Your task to perform on an android device: In the global clock, I want to add a new city in addition to Madrid.
Image 0: 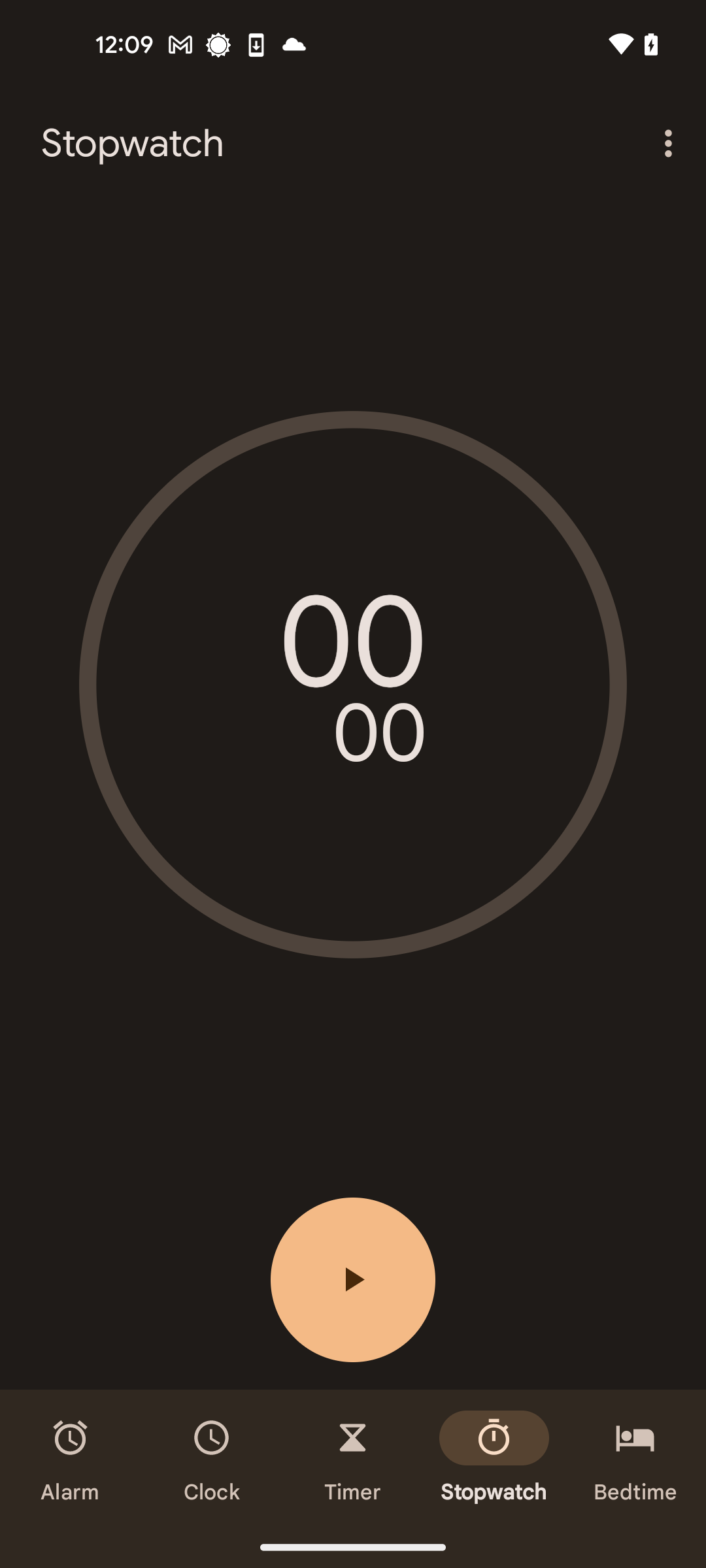
Tap on the clock section at the bottom of the screen
Step 0: click (212, 1458)
Image 1: 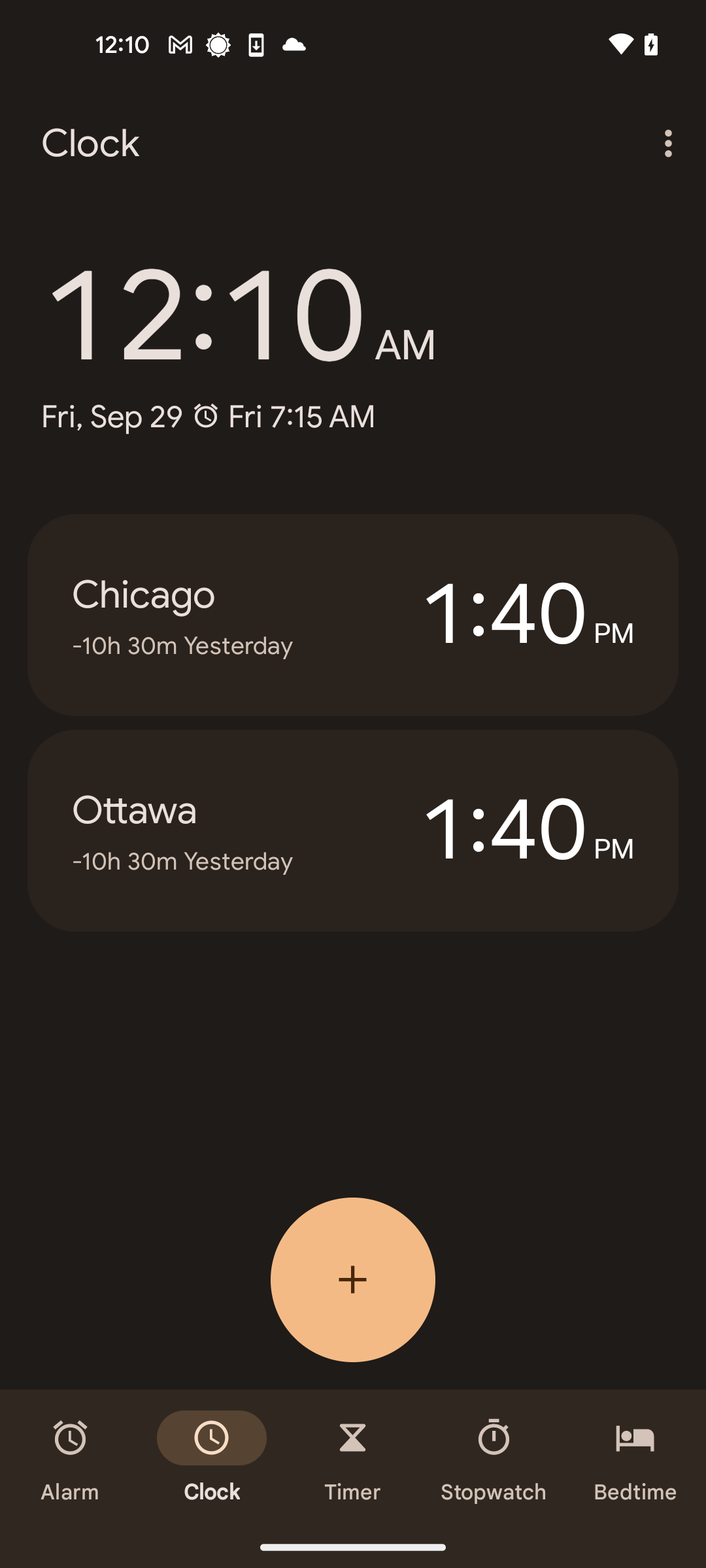
Tap on the plus button
Step 1: click (353, 1279)
Image 2: 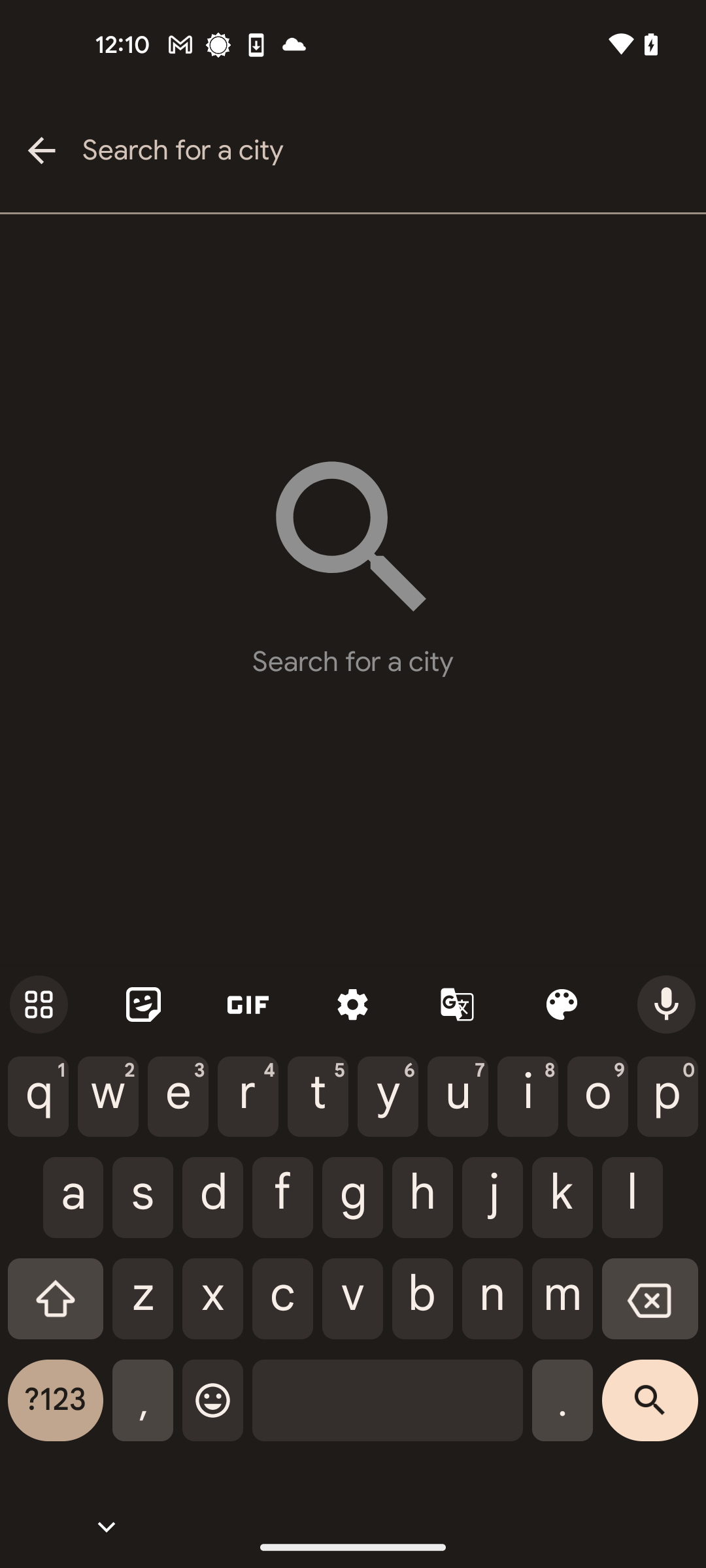
Type the text Madrid
Step 2: type "Madrid"
Image 3: 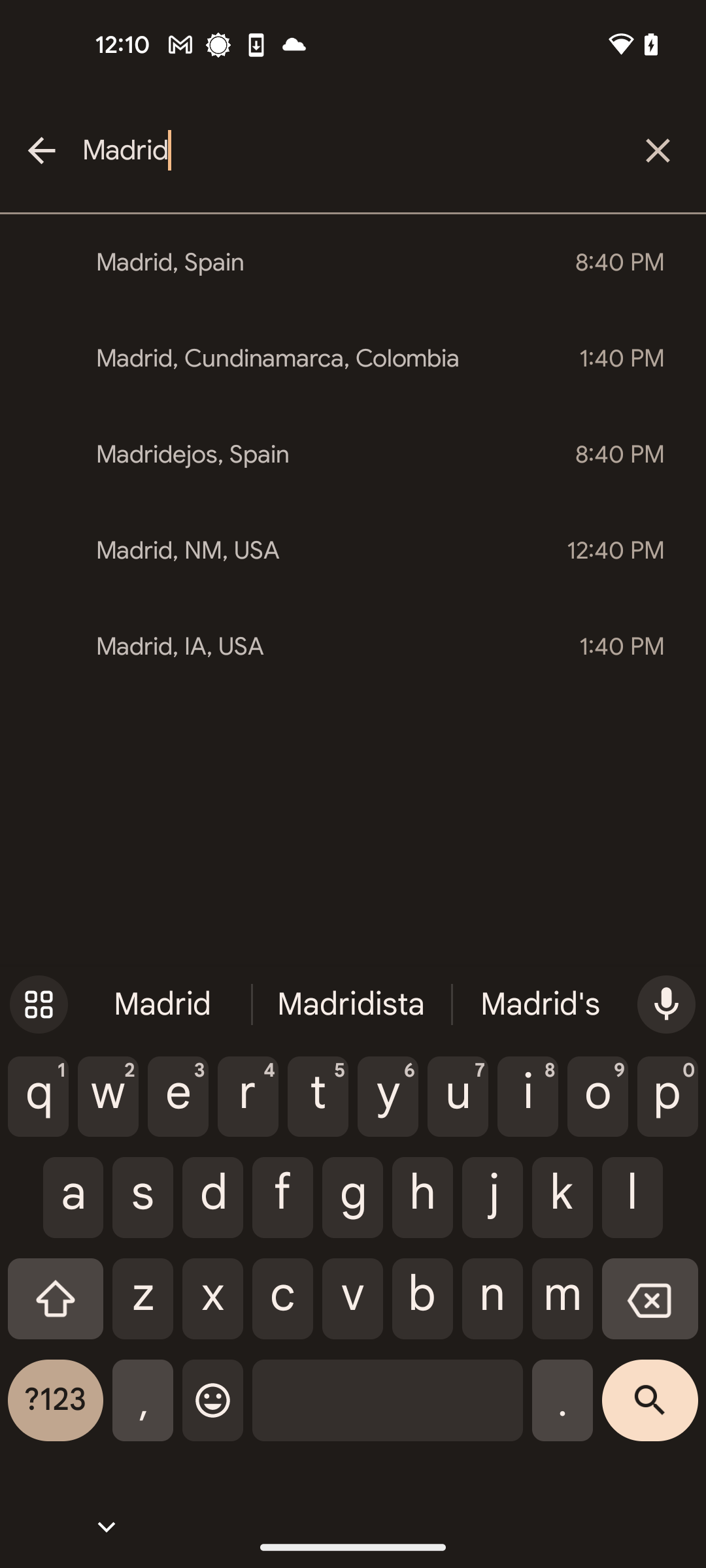
Select the first search result
Step 3: click (308, 262)